Your task to perform on an android device: I have to add the title as Auxiliary Services to my slide. Add the text to my slide in the Slides app.
Image 0: 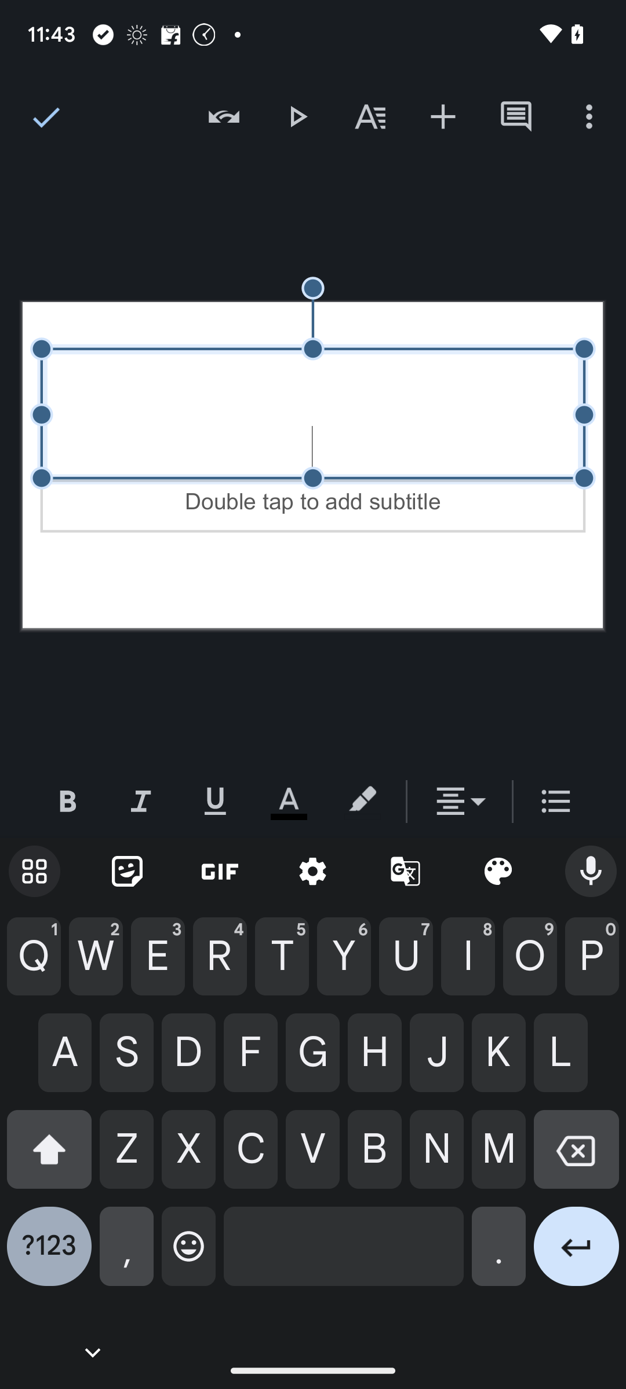
Enter the title as Auxiliary Services.
Step 0: type "Auxiliary Services"